Your task to perform on an android device: Share the song "Ran Kan kan" by Tito Puente with my friend Natalie Larson on her gmail id, natalie.larson1998@gmail.com.
Image 0: 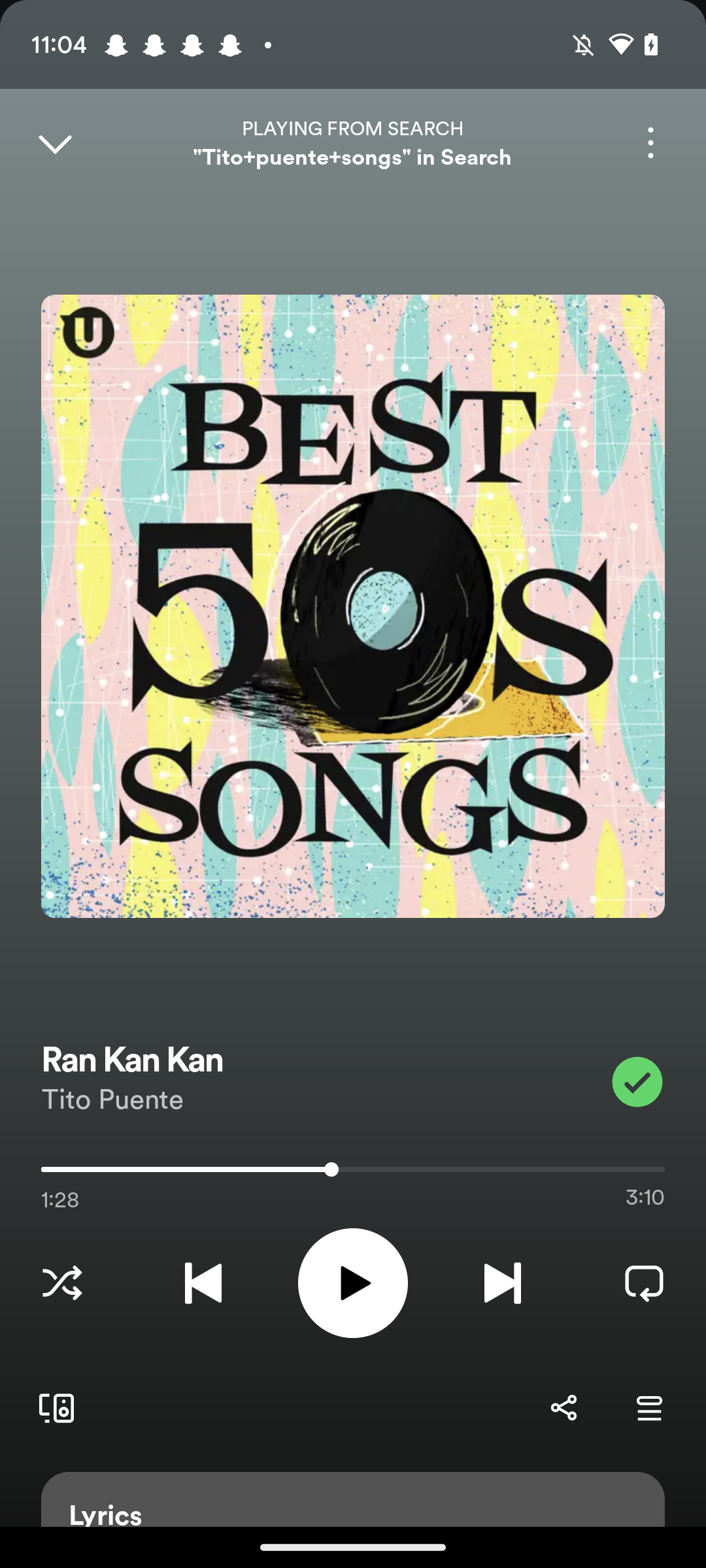
Click on the three dots at the top right corner of the screen
Step 0: click (650, 143)
Image 1: 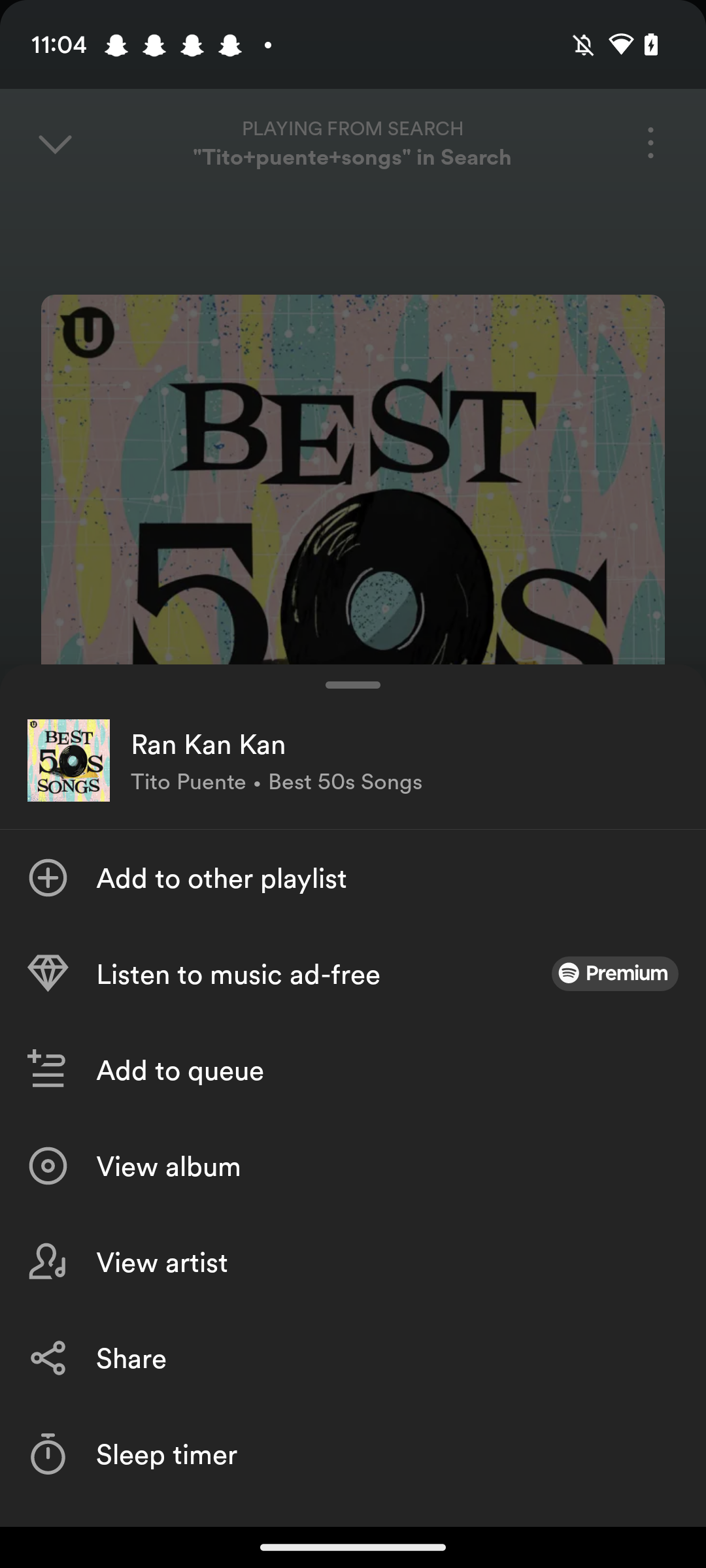
Click on the share button.
Step 1: click (110, 1377)
Image 2: 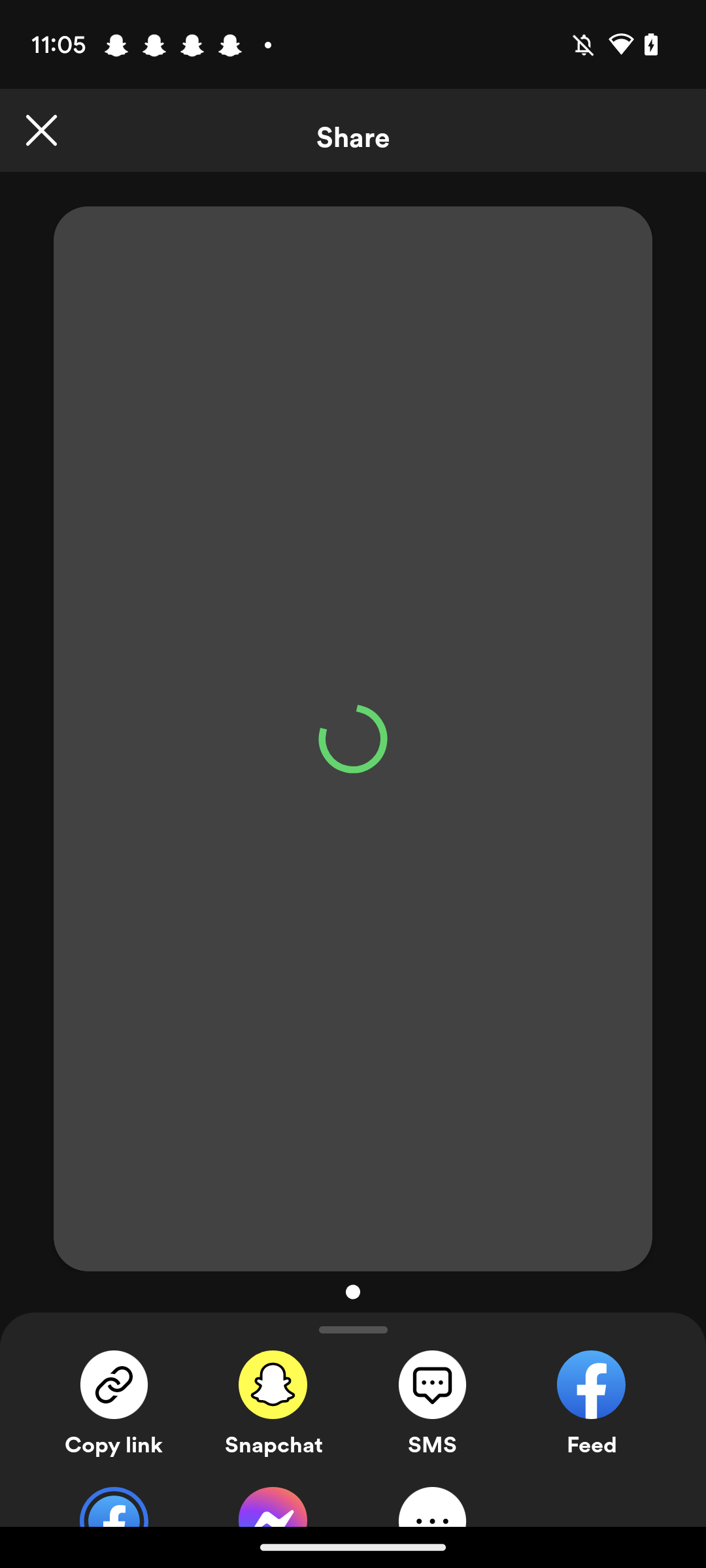
Click on the three dots at the bottom.
Step 2: click (432, 1498)
Image 3: 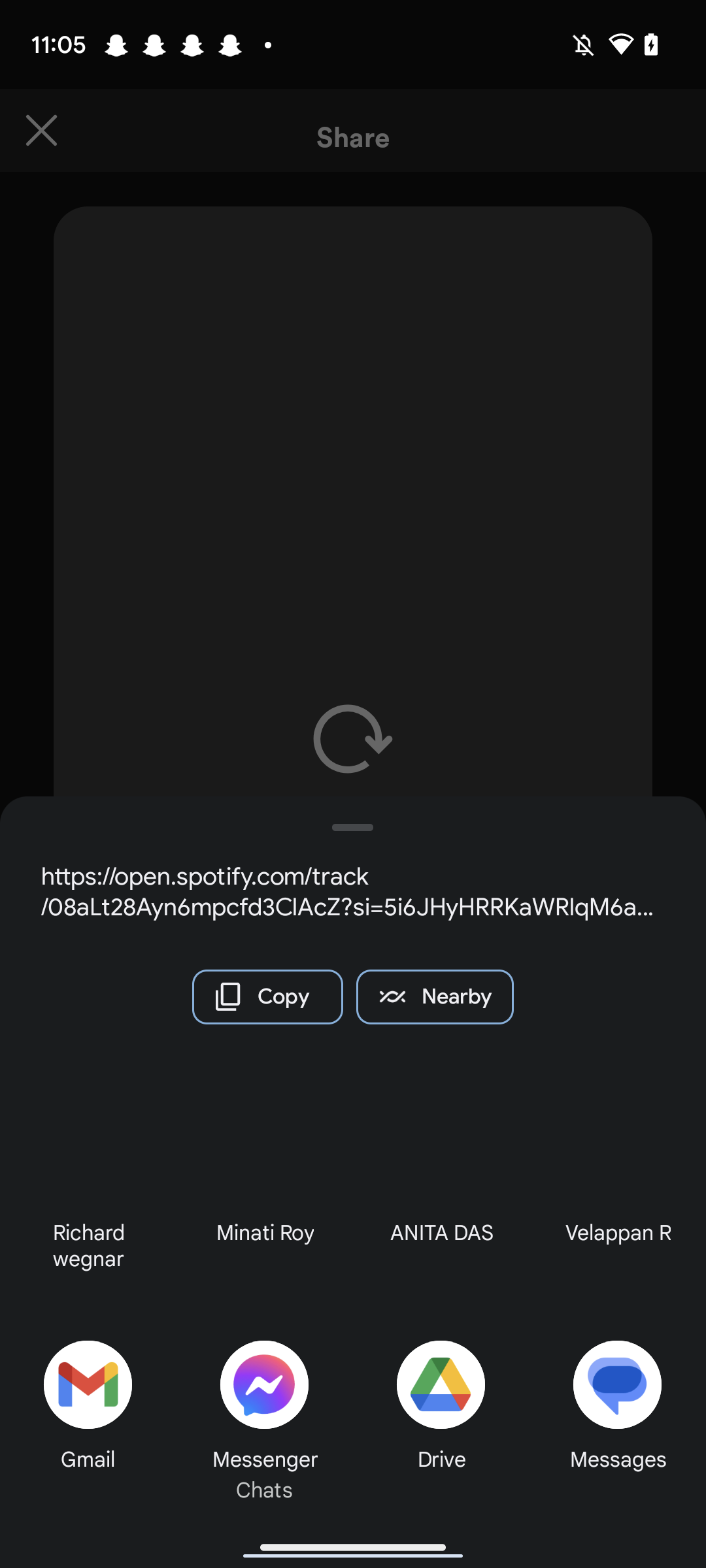
Click on the Gmail tab at the bottom left corner of the screen.
Step 3: click (63, 1373)
Image 4: 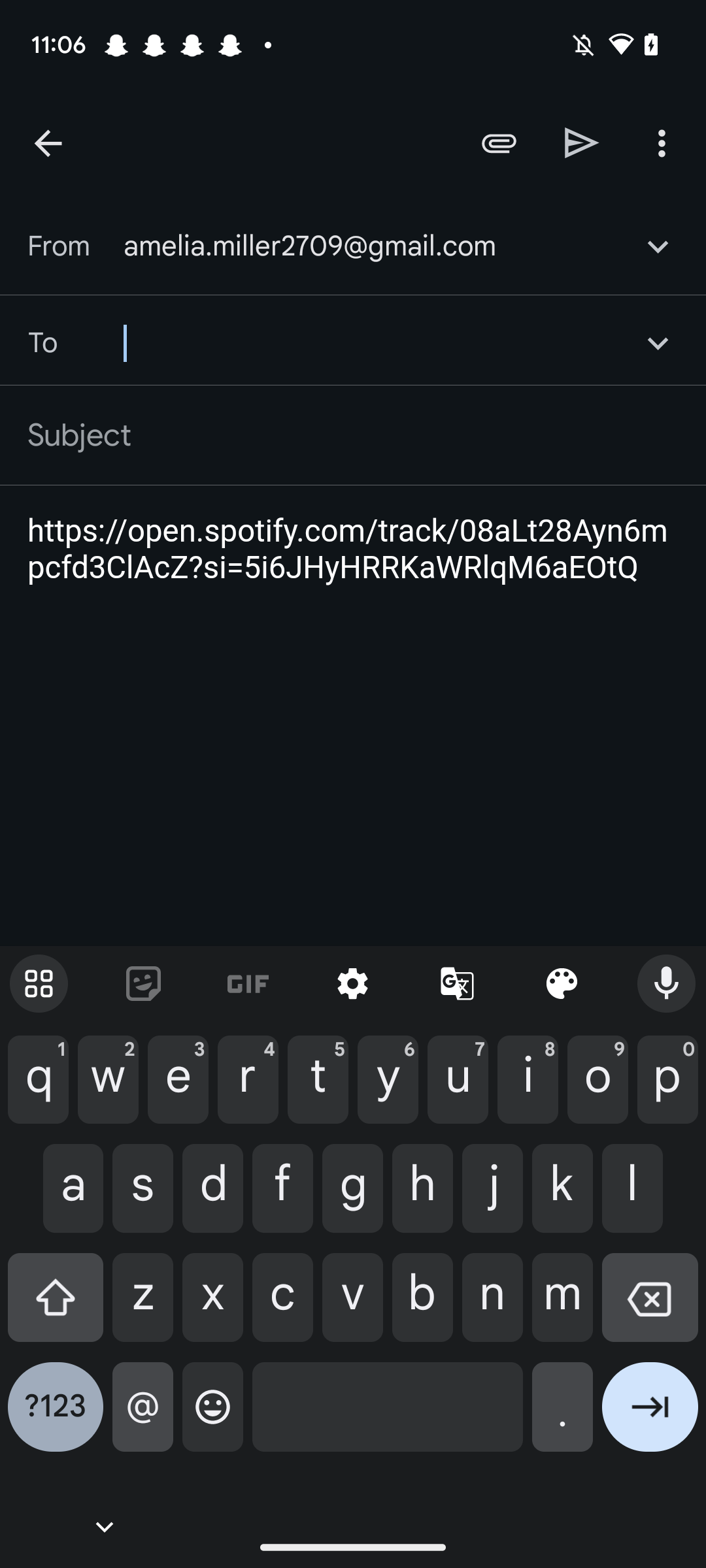
Type id-natalie.larson1998@gmail.com
Step 4: type "natalie.larson1998@gmail.com"
Image 5: 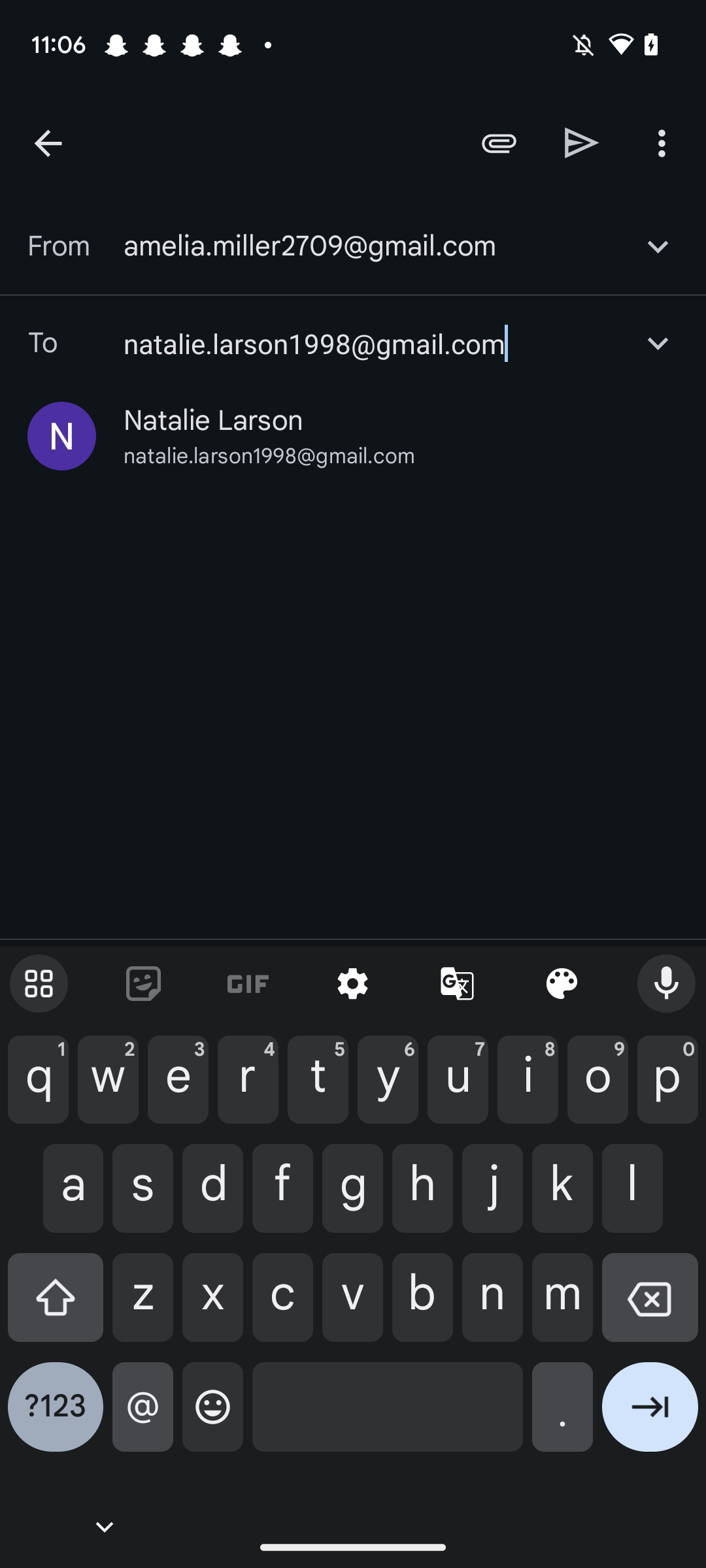
Click on the send icon at the top.
Step 5: click (582, 142)